Your task to perform on an android device: I have not edited the time zone for my "EMPLOYMENT FAIR EVENT" meeting, so on the Zoom app, edit "EMPLOYMENT FAIR EVENT" meeting and change the time zone to "Pacific time" zone.
Image 0: 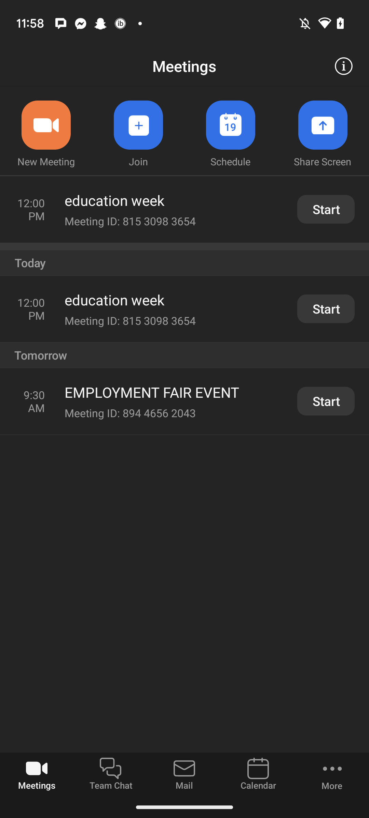
Open the "EMPLOYMENT FAIR EVENT" meeting tab.
Step 0: click (177, 413)
Image 1: 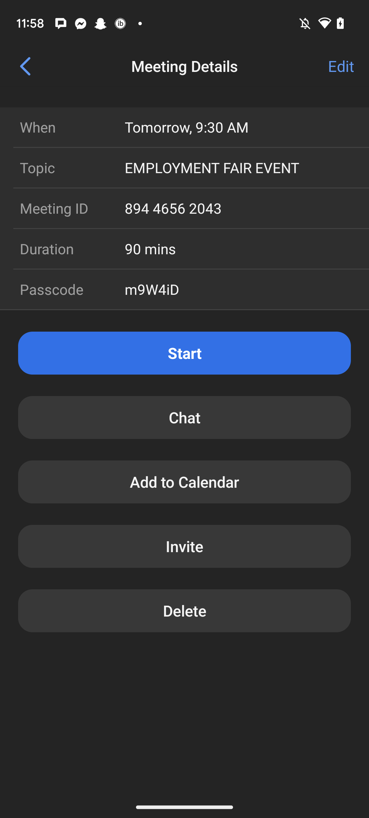
Click on the "Edit" button at the top right corner of the screen.
Step 1: click (341, 66)
Image 2: 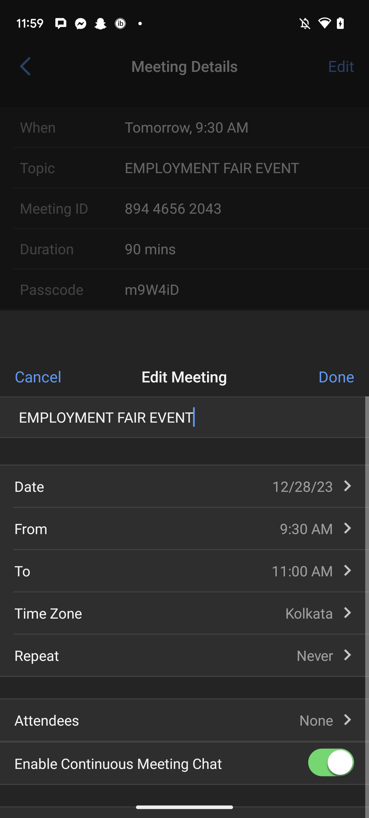
Click on the "Edit" button at the top right corner of the screen.
Step 2: wait
Image 3: 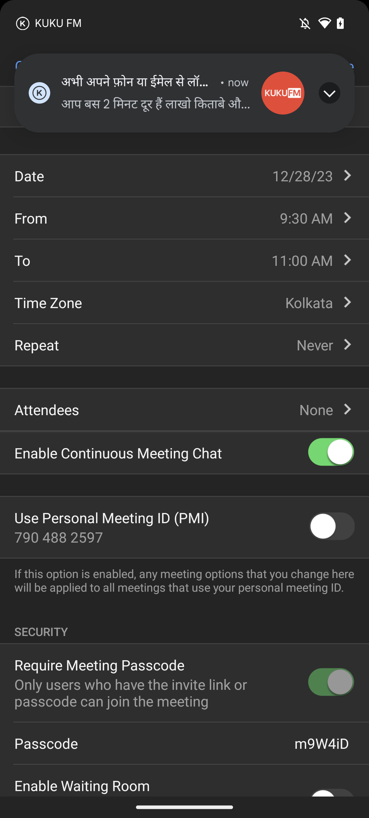
Click on the Time Zone button.
Step 3: click (48, 302)
Image 4: 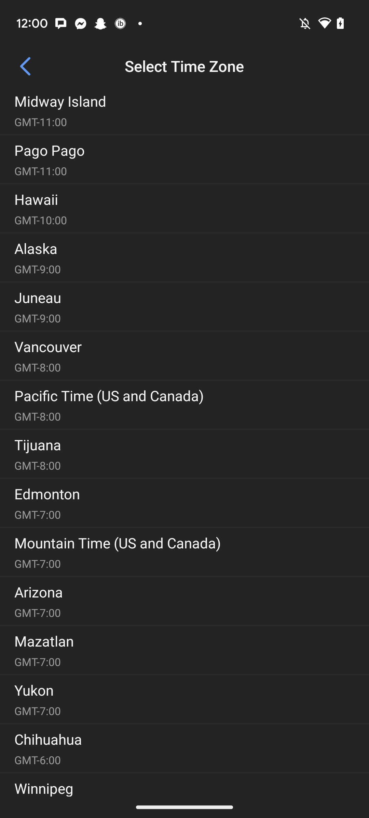
click on the Pacific time zone button.
Step 4: click (184, 395)
Image 5: 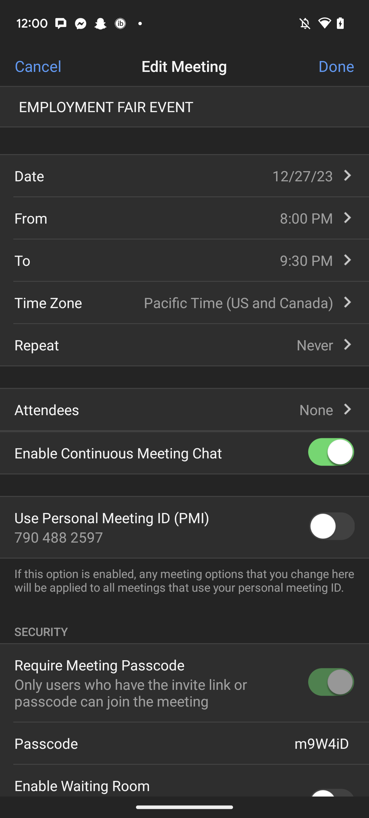
Click on the Done button at the top right corner of the screen
Step 5: click (336, 66)
Image 6: 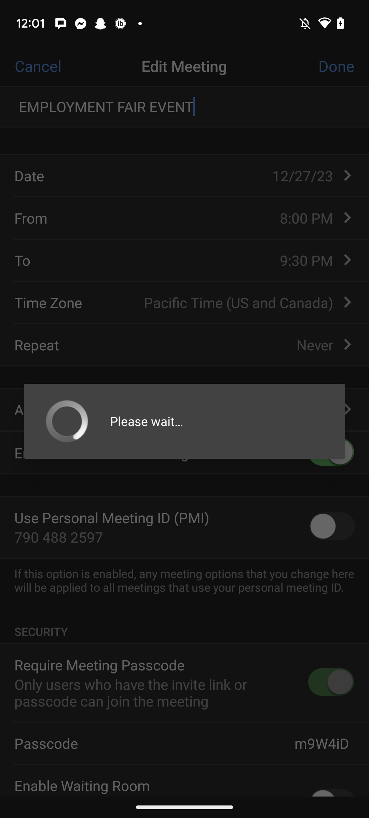
Click on the Done button at the top right corner of the screen
Step 6: wait